Your task to perform on an android device: Open Traillink app and search for trails near 98103, Sort by distance and Set the Trail Length up to 10 miles
Image 0: 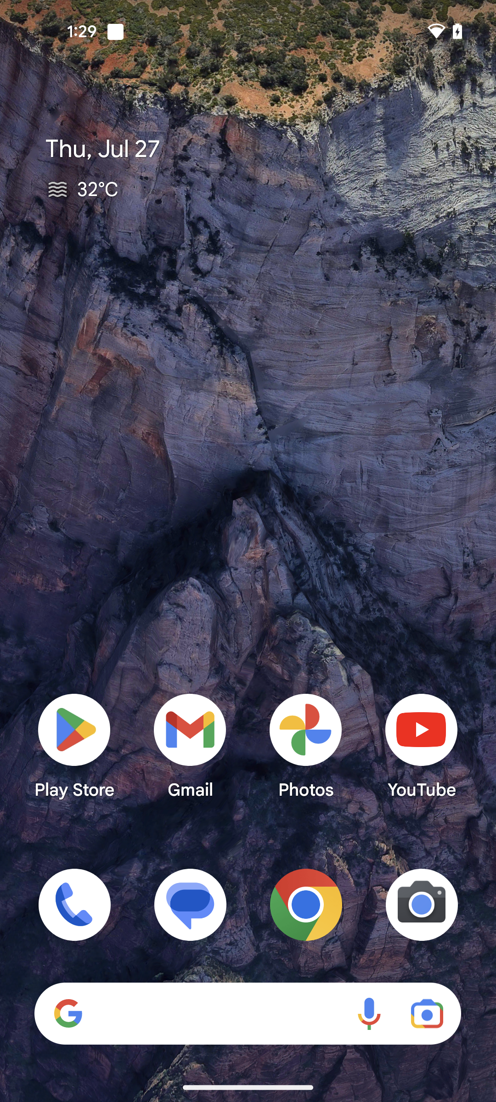
Open TrailLink app
Step 0: open app "TrailLink"
Image 1: 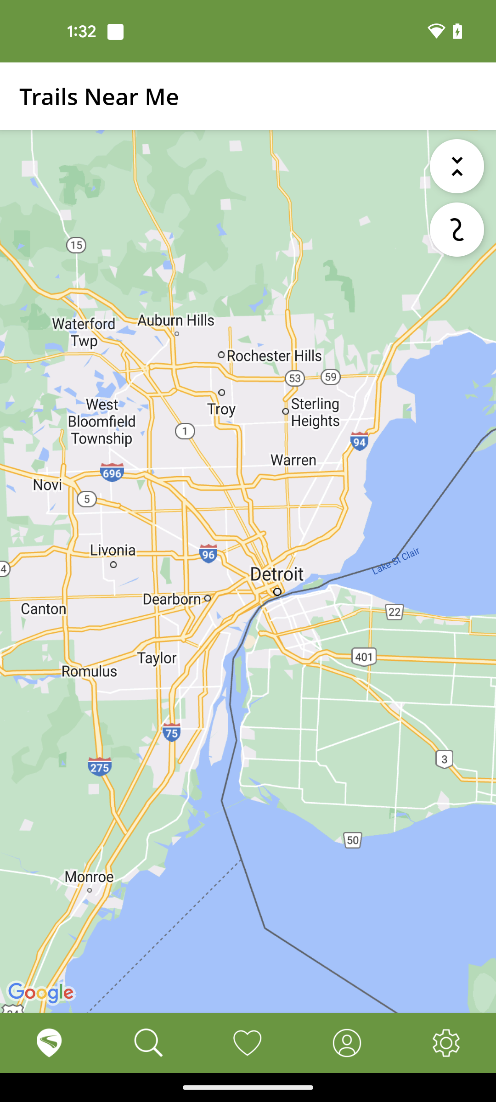
Go to the Search tab at the bottom of the screen
Step 1: click (147, 1040)
Image 2: 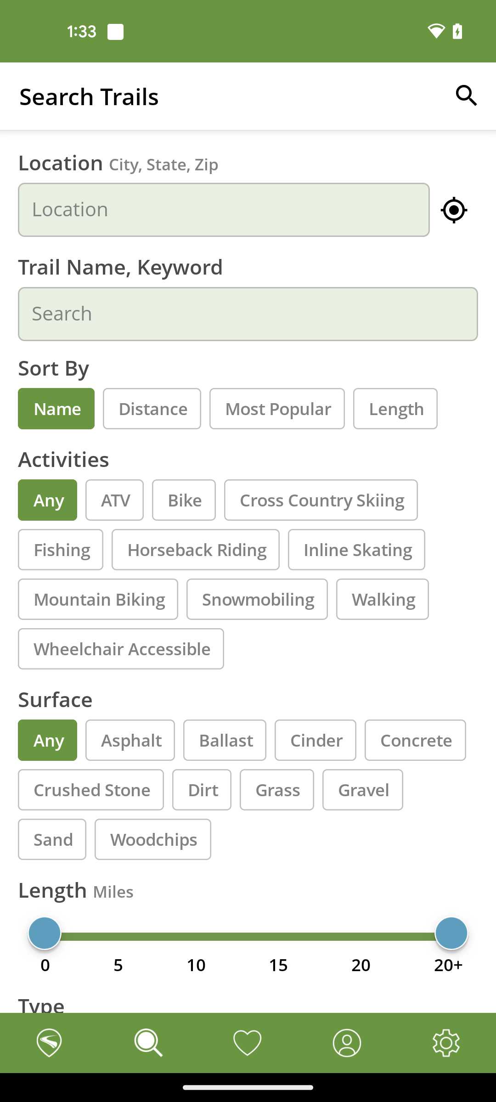
Click on the Location Search bar
Step 2: click (224, 210)
Image 3: 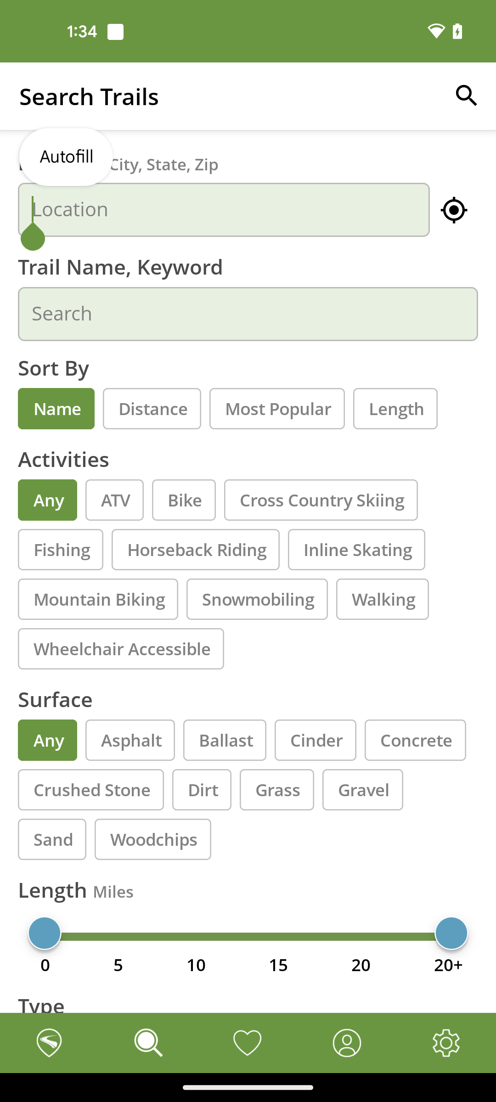
Search for Zip code 98103
Step 3: type "98103"
Image 4: 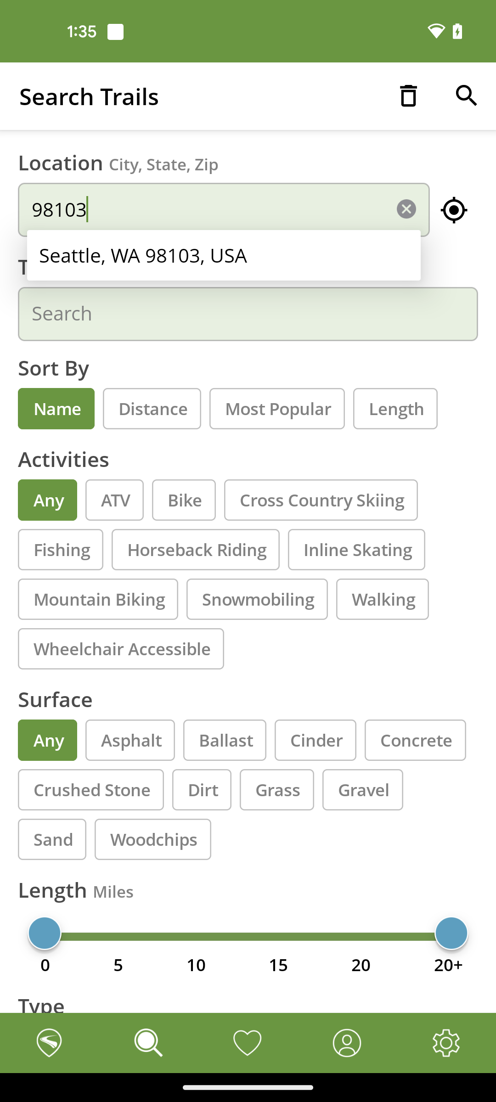
Click the first Suggested location
Step 4: click (248, 266)
Image 5: 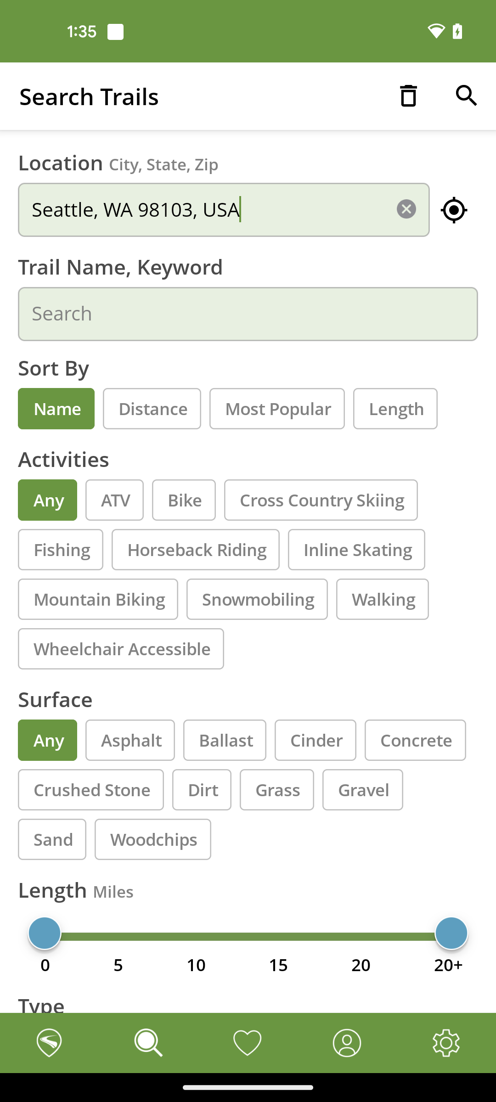
Select the Distance option Under sort by
Step 5: click (152, 408)
Image 6: 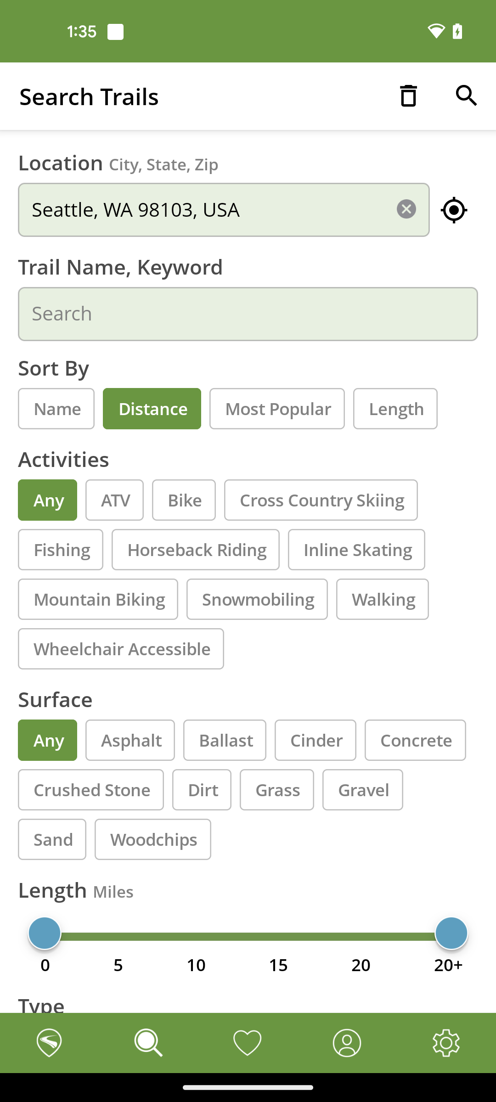
Swipe left the Length bar up to 10 miles
Step 6: scroll right
Image 7: 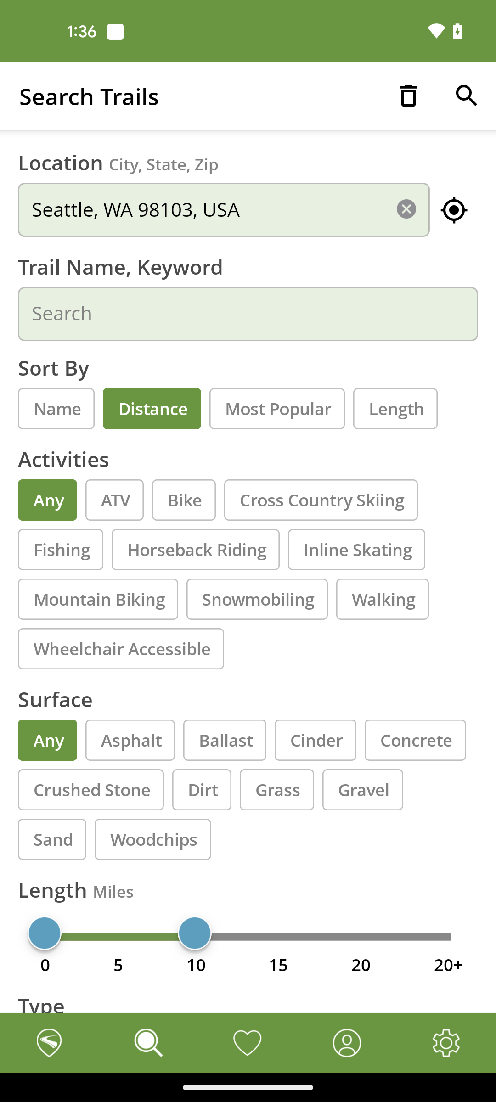
Click on the search icon at the top right corner of the screen
Step 7: click (467, 96)
Image 8: 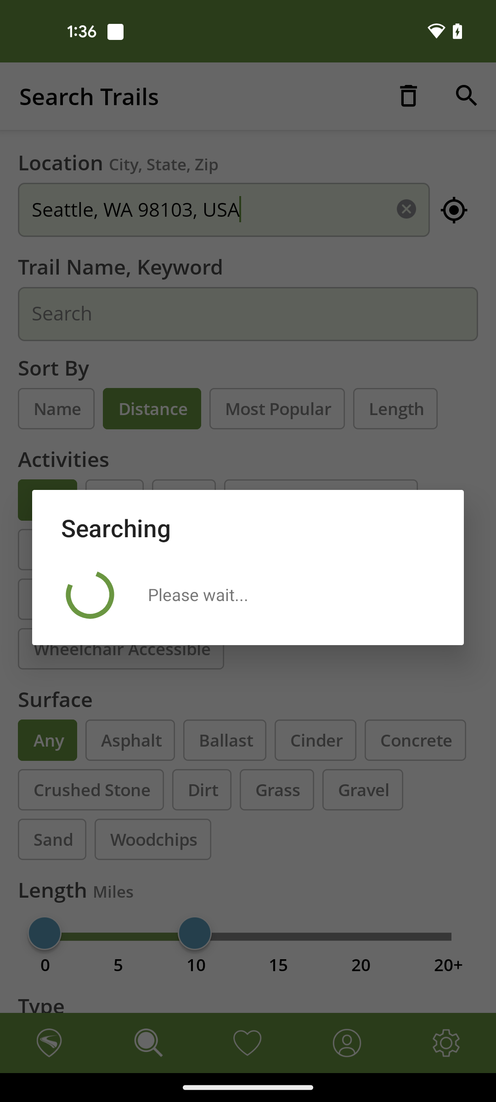
Click on the search icon at the top right corner of the screen
Step 8: wait